Your task to perform on an android device: Sign out of Gmail Calendar
Image 1: 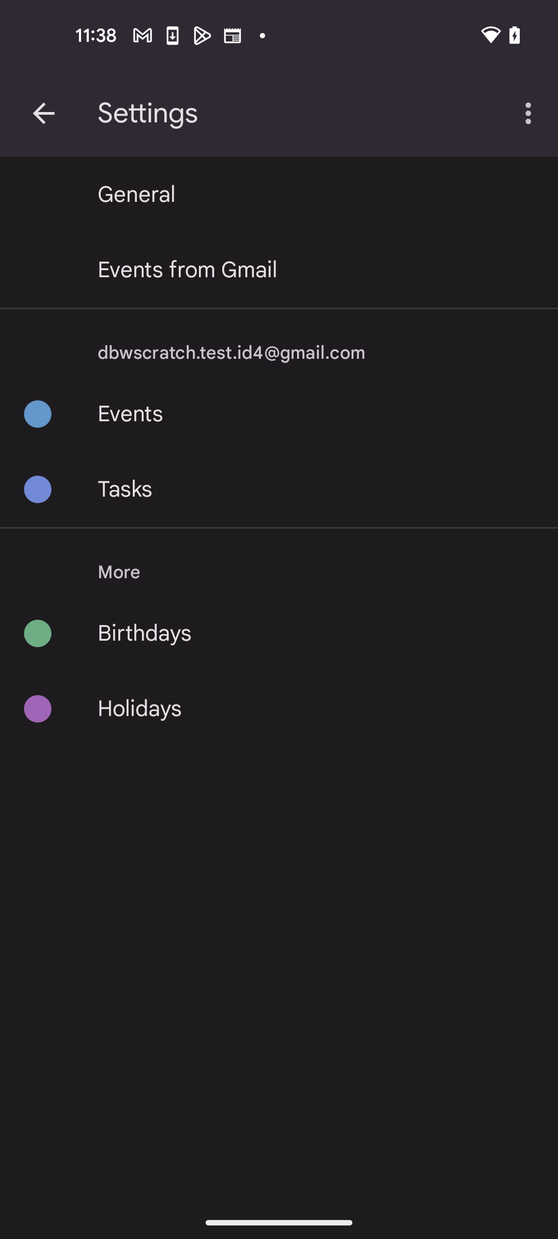
Get back to the previous page of calendar App
Step 1: press back button
Image 2: 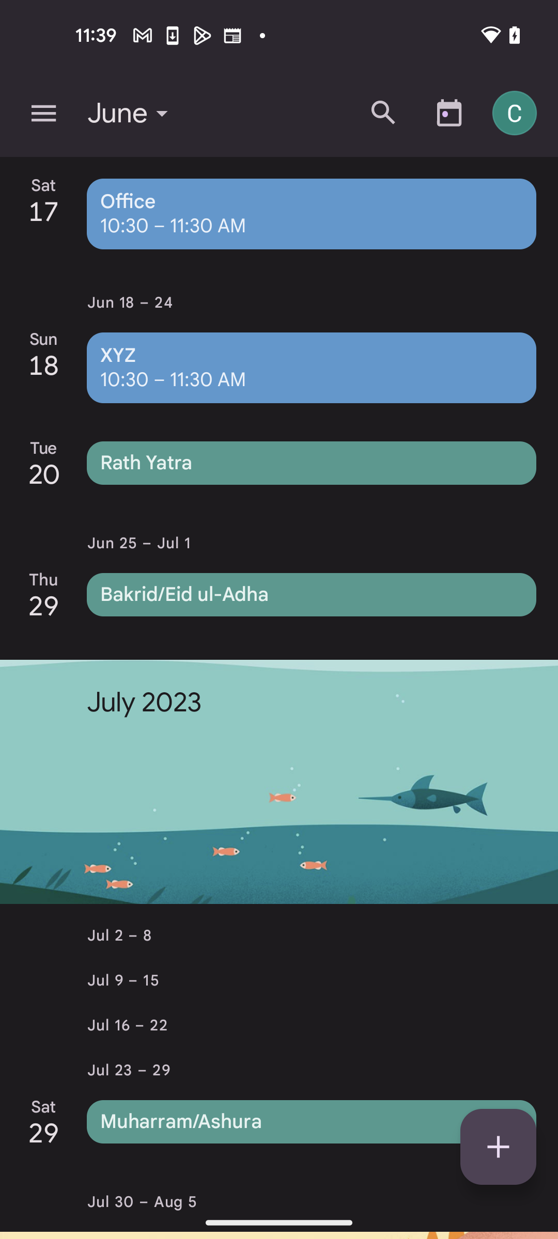
Click on the profile C icon at the top right corner
Step 2: click (520, 113)
Image 3: 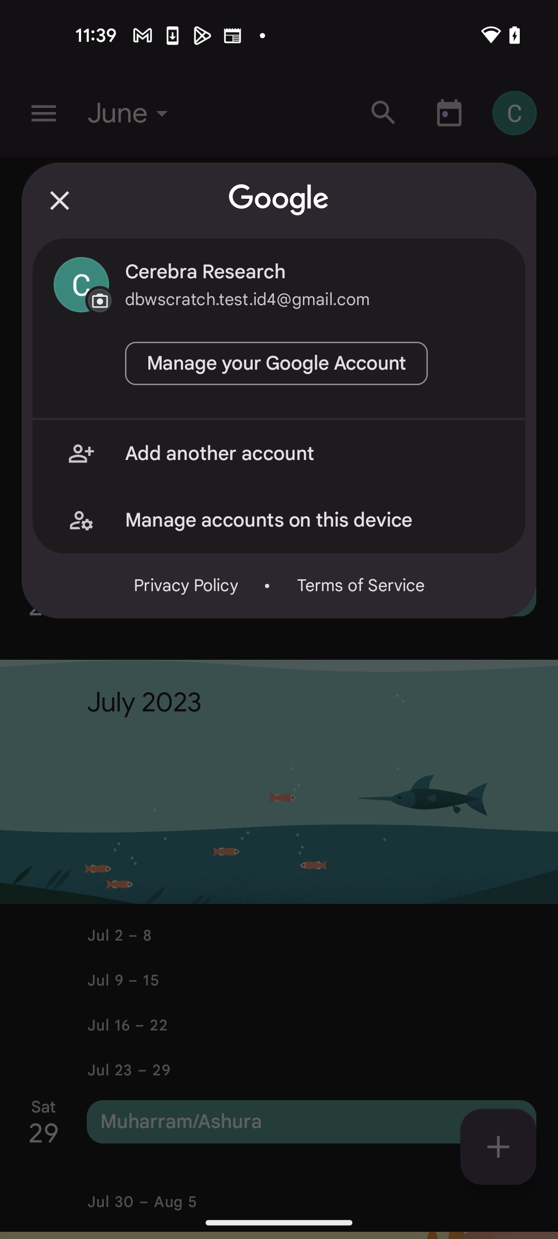
Click on the Manage accounts on this device .
Step 3: click (314, 520)
Image 4: 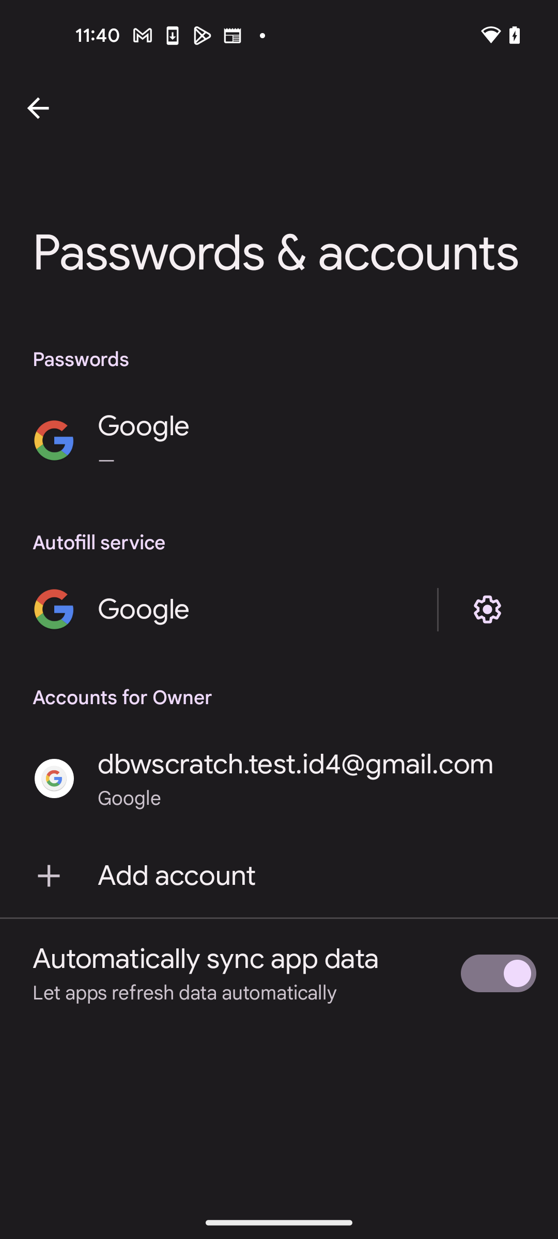
Go to dbwscratch.test.id4@gmail.com
Step 4: click (296, 764)
Image 5: 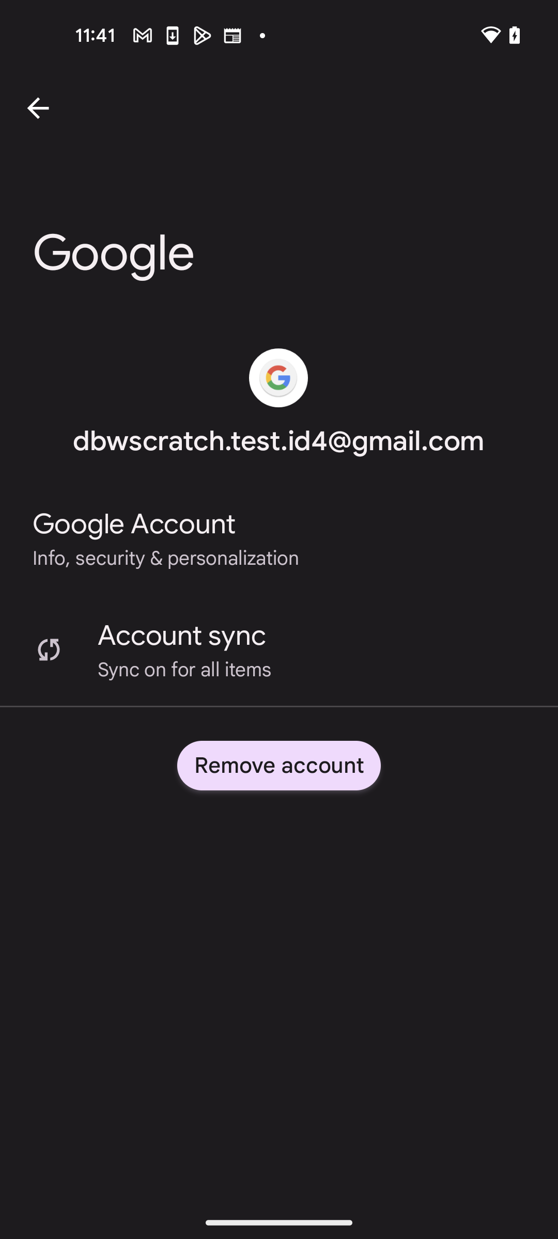
Click on the remove account button
Step 5: click (279, 765)
Image 6: 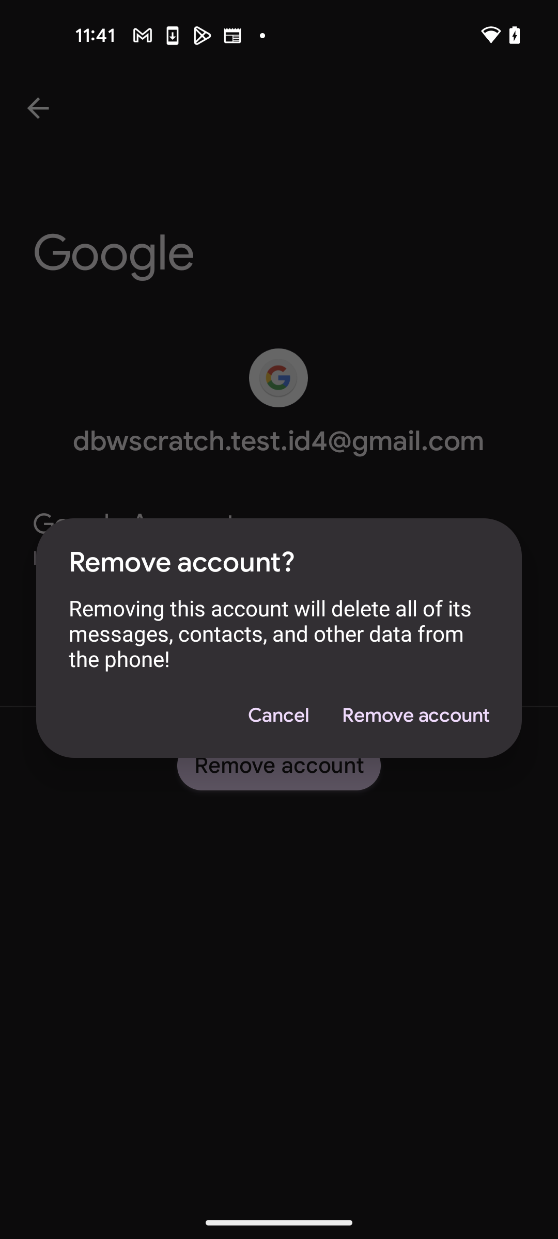
Click on Remove account
Step 6: click (415, 715)